Your task to perform on an android device: Open the Google Meet app and cancel the Transport meeting.
Image 0: 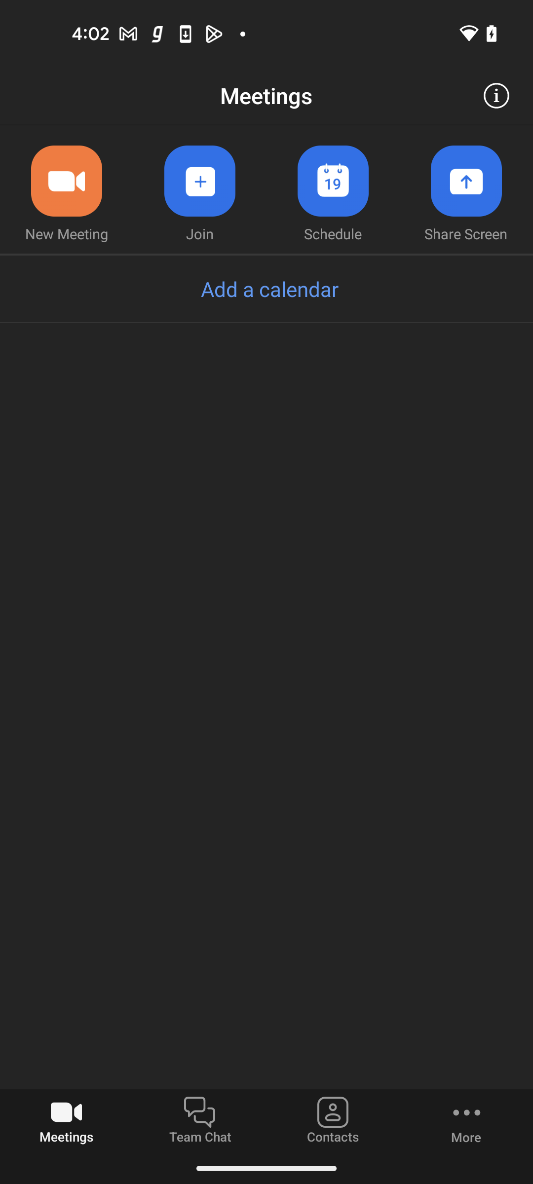
Open the Google Meet app
Step 0: open app "Meet"
Image 1: 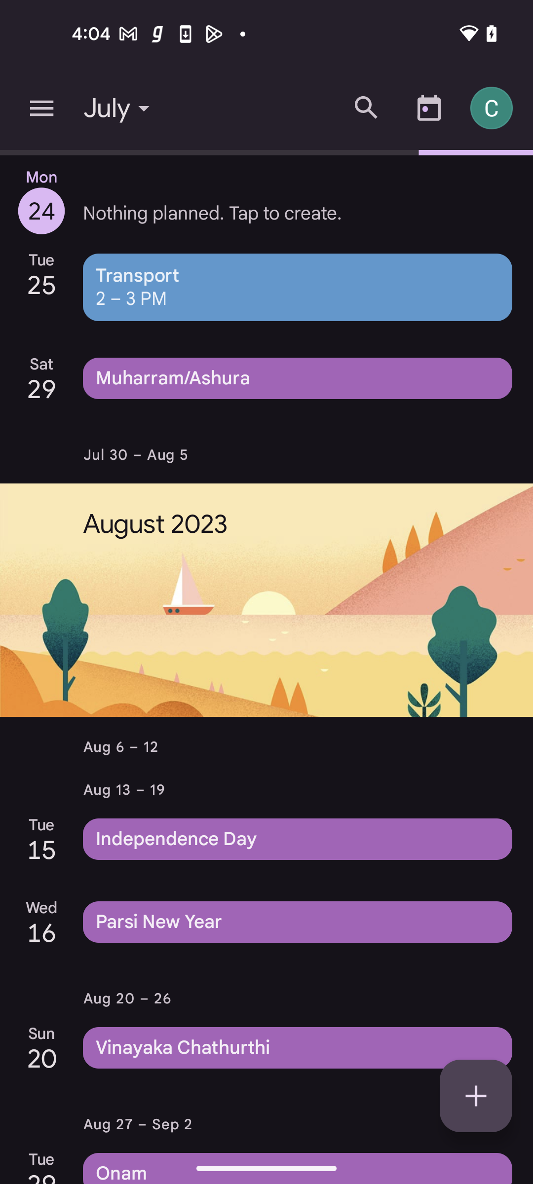
Click on the Transport Meeting
Step 1: click (298, 287)
Image 2: 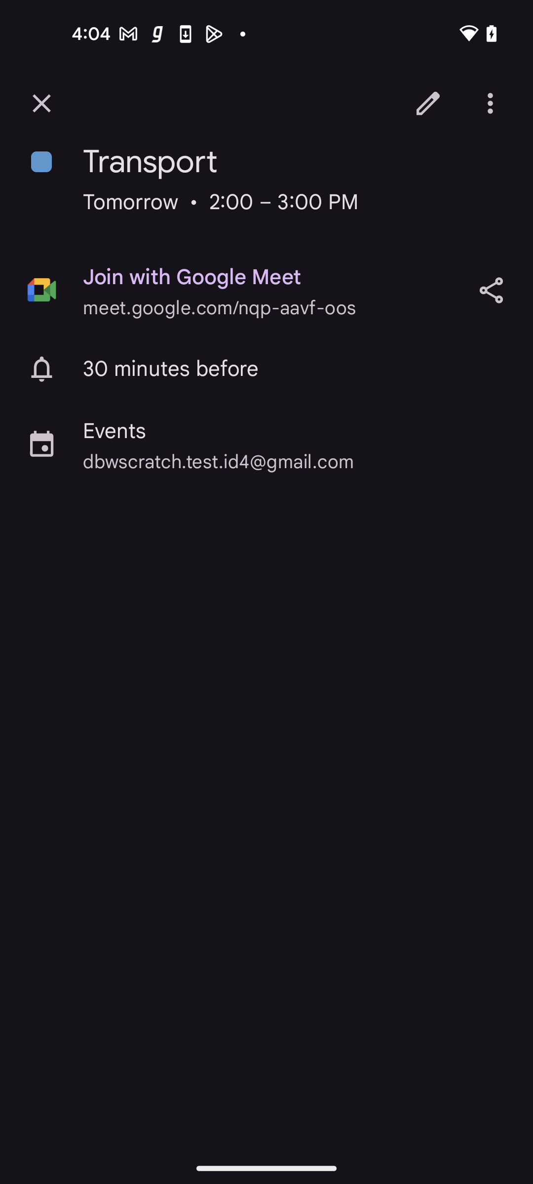
Click on three dots at the top right corner
Step 2: click (493, 103)
Image 3: 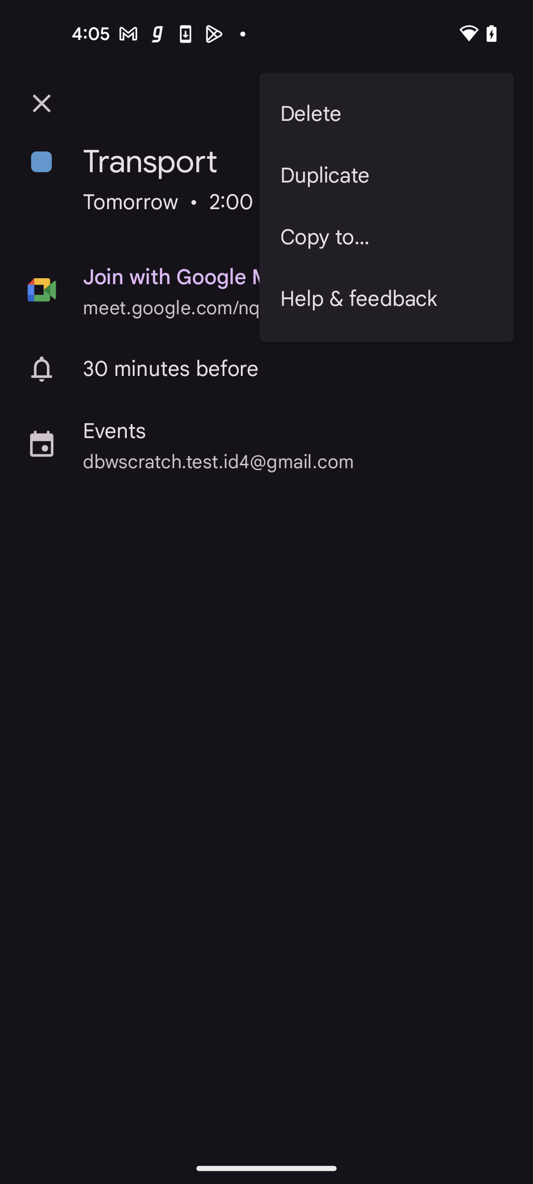
Click on the Delete option
Step 3: click (386, 114)
Image 4: 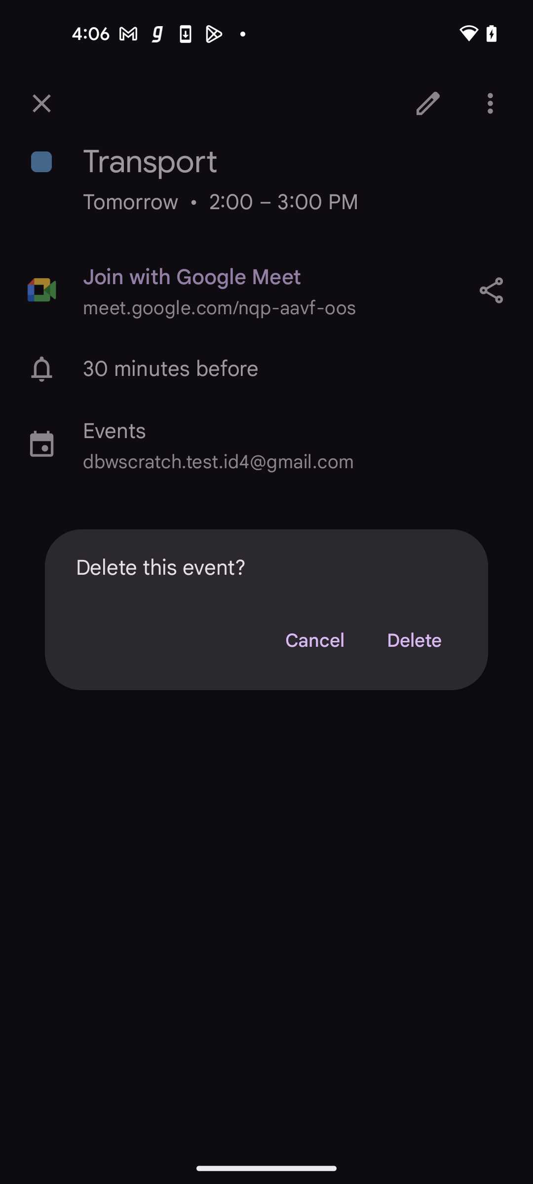
Click on the Delete button
Step 4: click (414, 640)